Your task to perform on an android device: I want to search for Yonex badminton racket on the Sportsuncle app for myself.
Image 0: 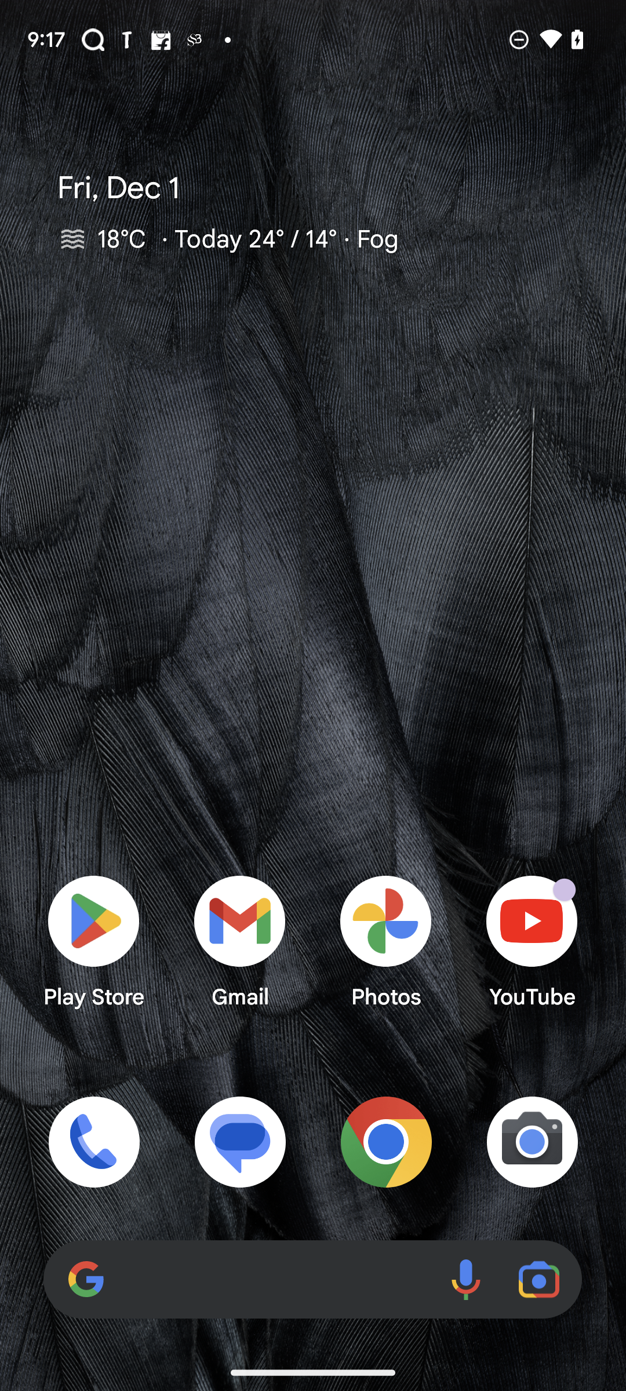
Open the Sportsuncle app.
Step 0: open app "Sportsuncle"
Image 1: 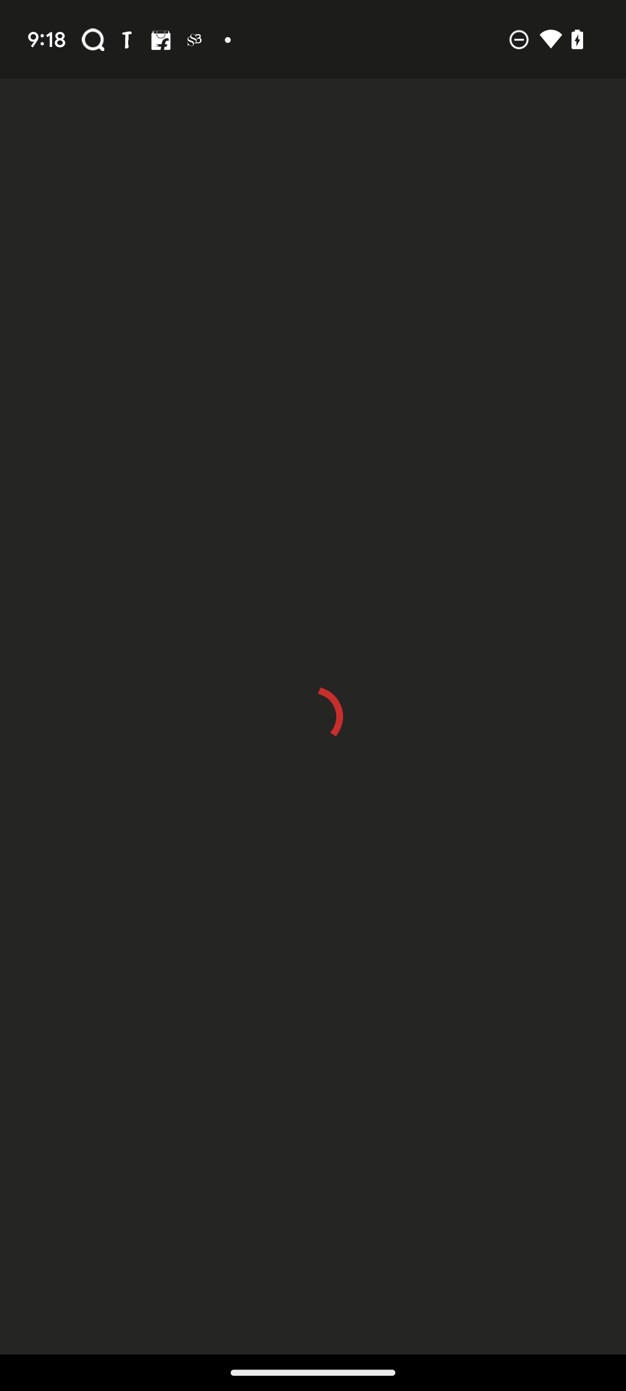
Open the Sportsuncle app.
Step 1: wait
Image 2: 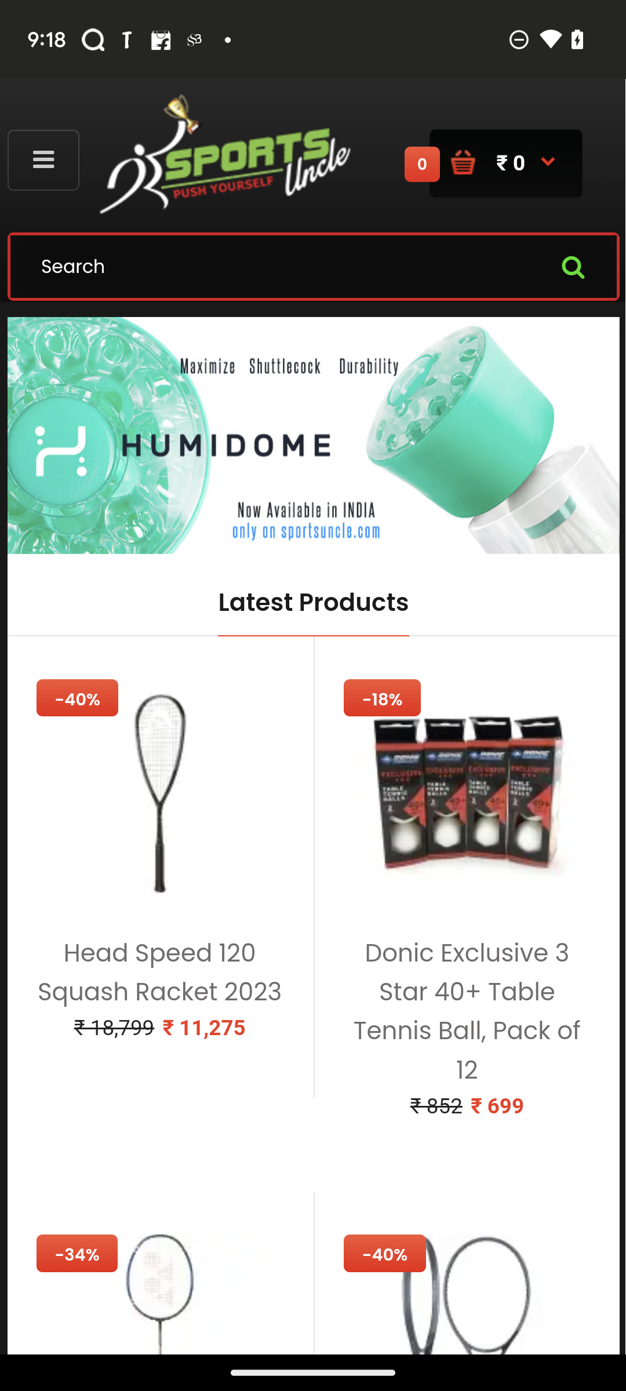
Click on the search bar on the top of the screen.
Step 2: click (312, 265)
Image 3: 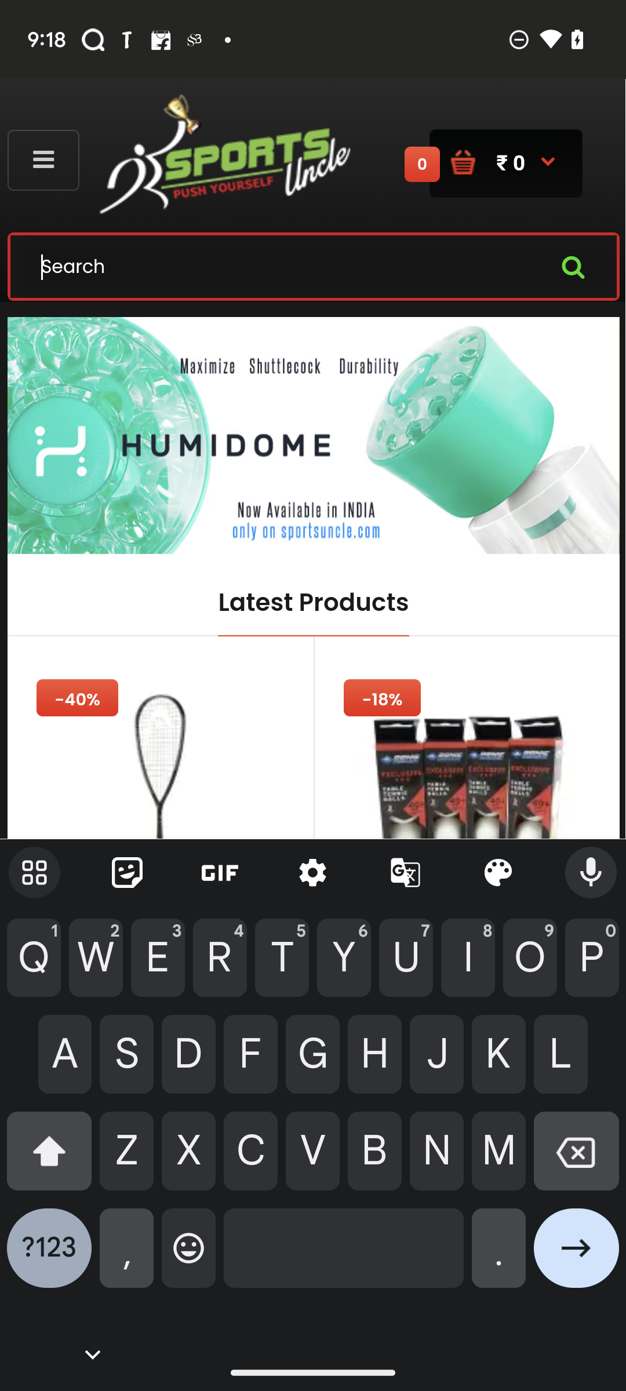
Enter Yonex Badminton Racket in the search bar.
Step 3: type "Yonex Badminton Racket"
Image 4: 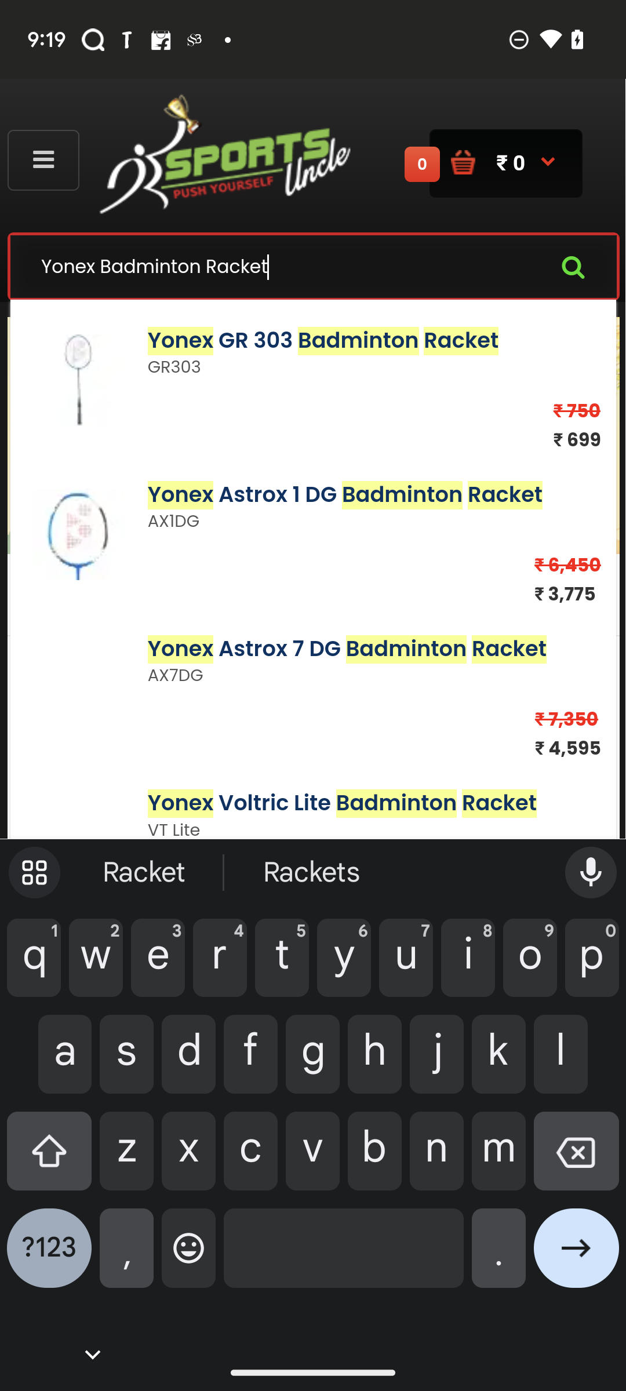
Click on the next icon on the bottom right side of the screen.
Step 4: click (576, 1257)
Image 5: 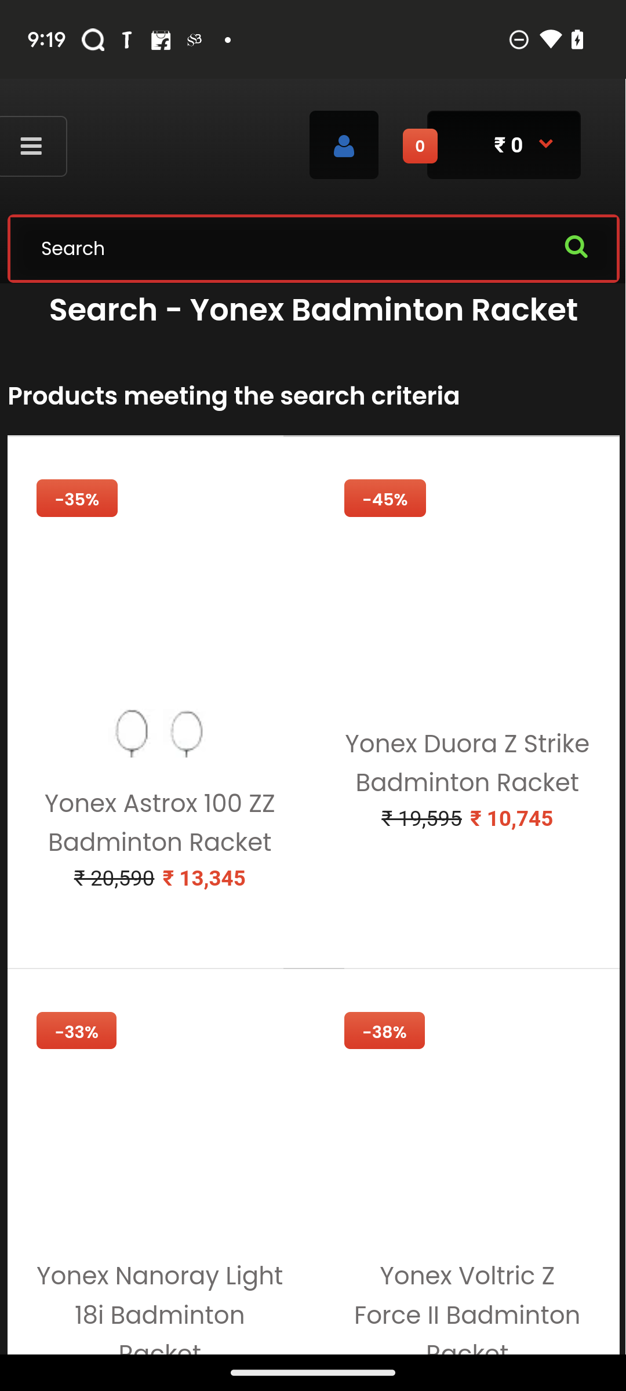
Click on the next icon on the bottom right side of the screen.
Step 5: wait